Your task to perform on an android device: Show me all of the Bosch brand drills that are available.
Image 0: 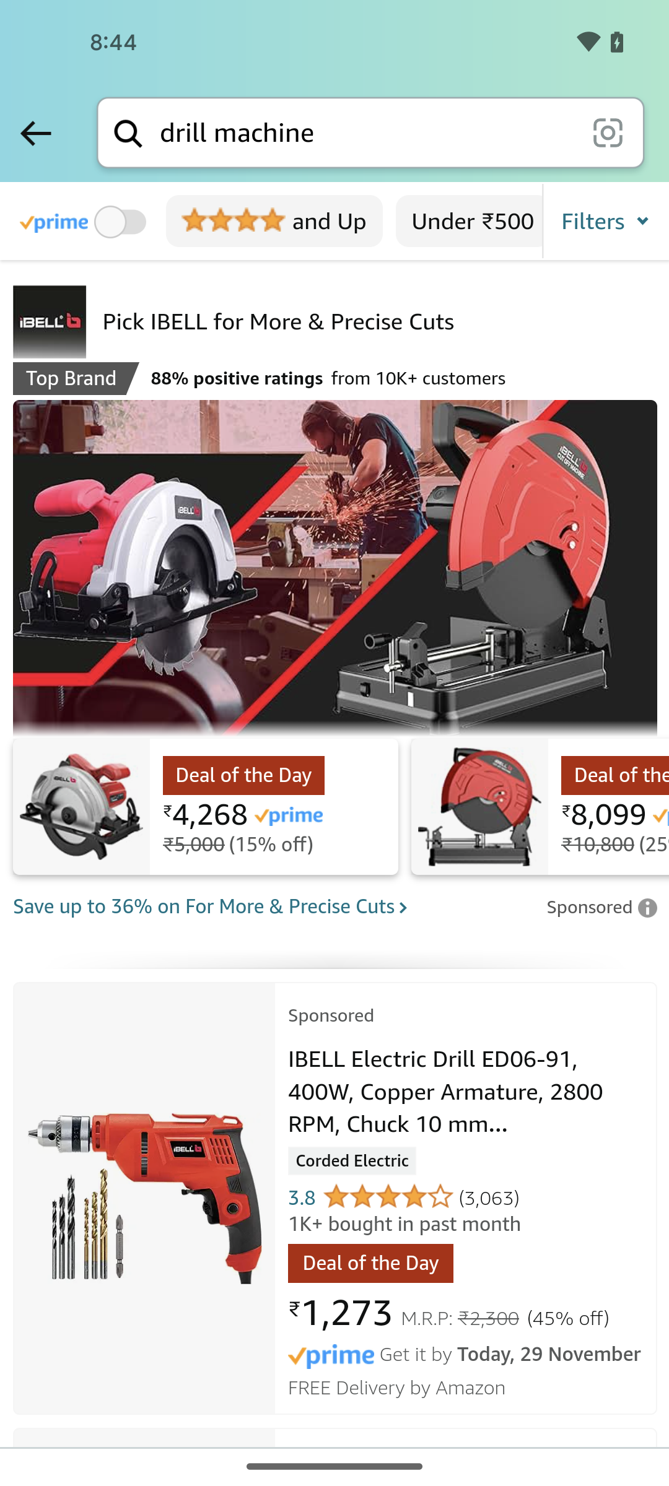
click on the Filters option
Step 0: click (651, 220)
Image 1: 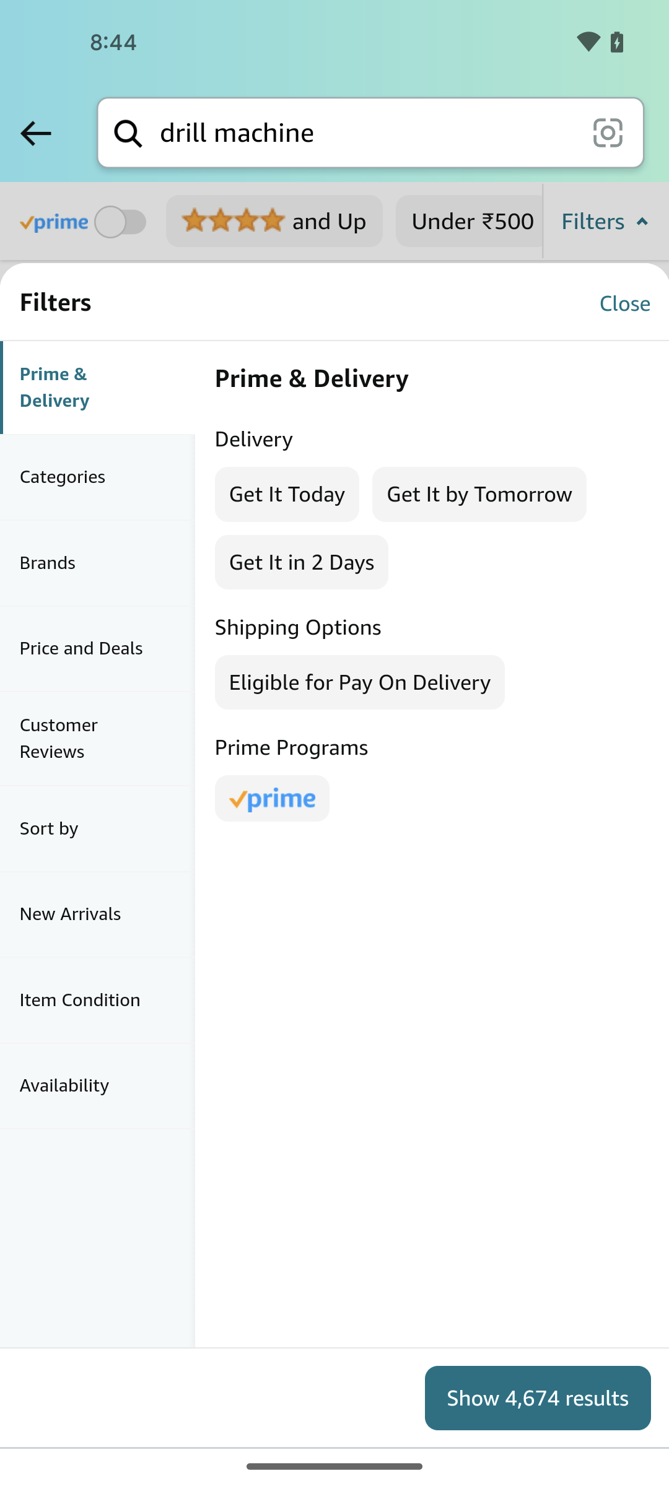
click on the Brands section
Step 1: click (97, 563)
Image 2: 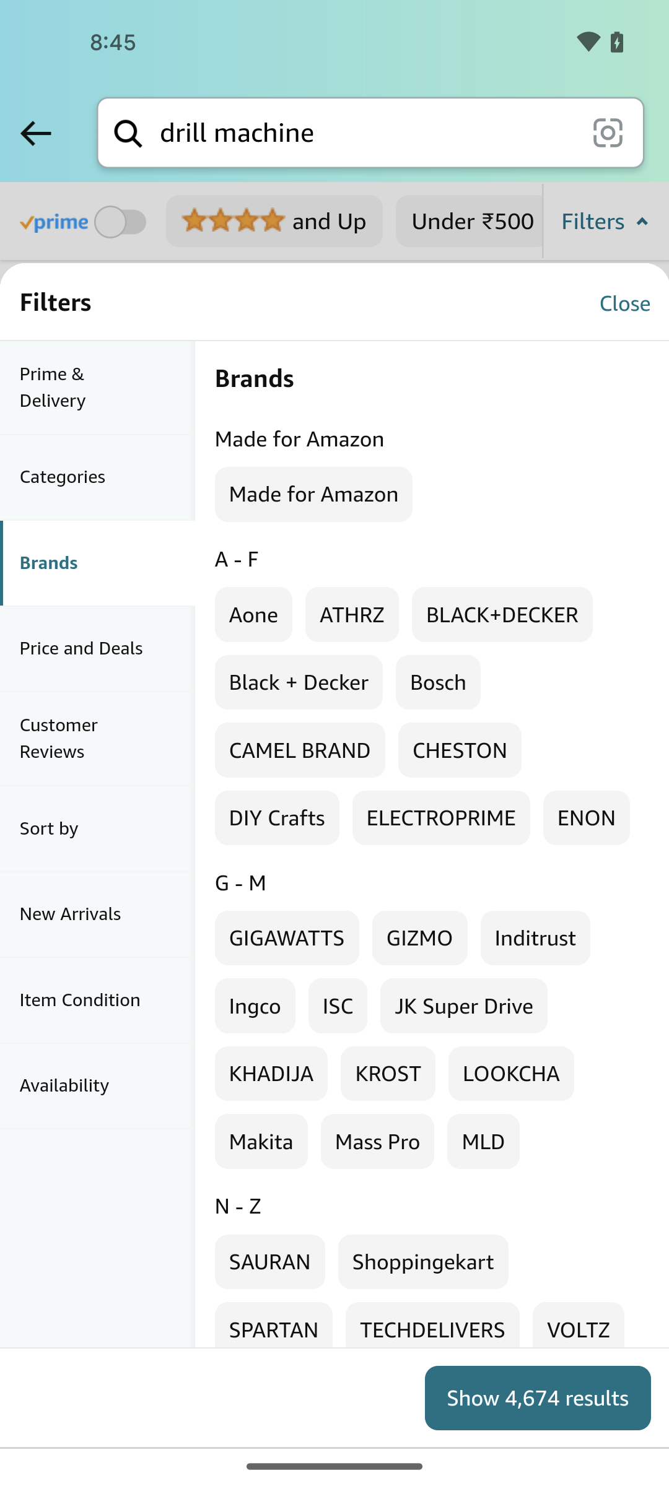
select the Bosch brand
Step 2: click (437, 681)
Image 3: 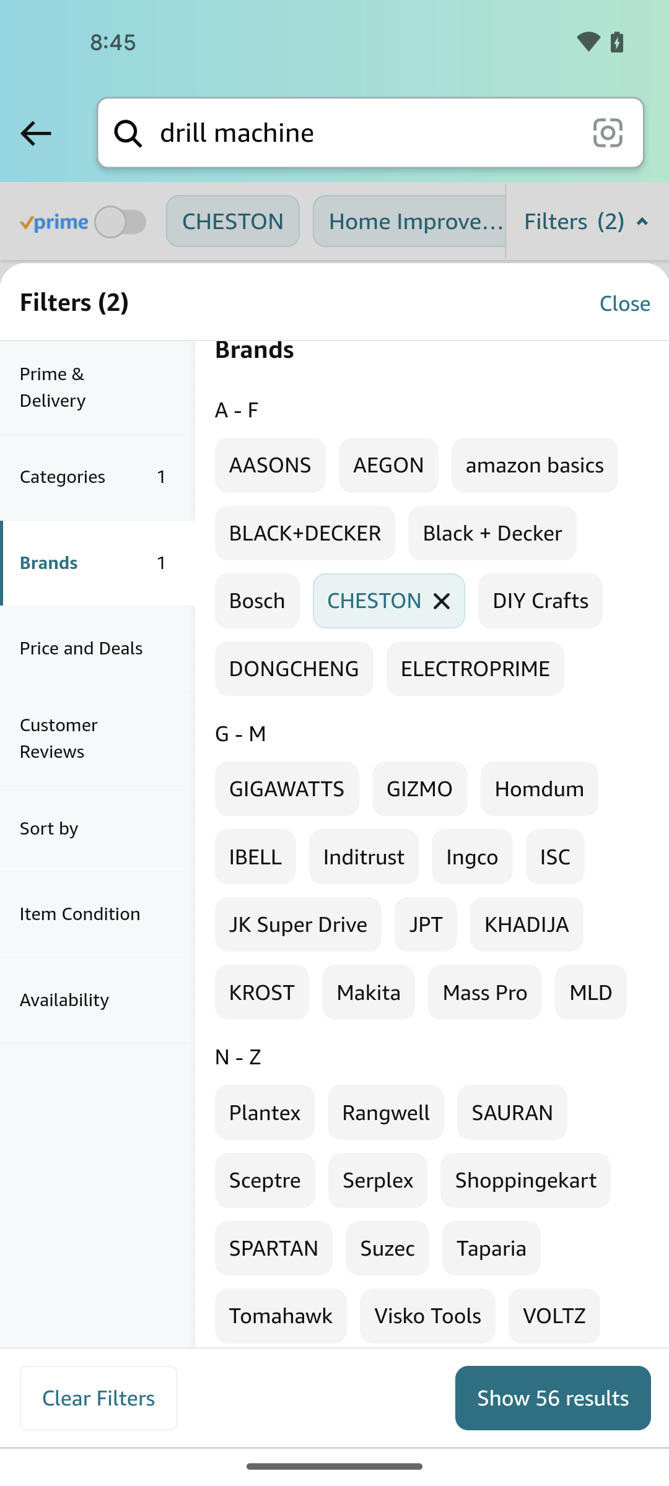
click on the show results button
Step 3: click (553, 1396)